Your task to perform on an android device: Before reading, I want to open The Pillars of the Earth by Ken Follett book, so open this book in the Google Play Books app.
Image 0: 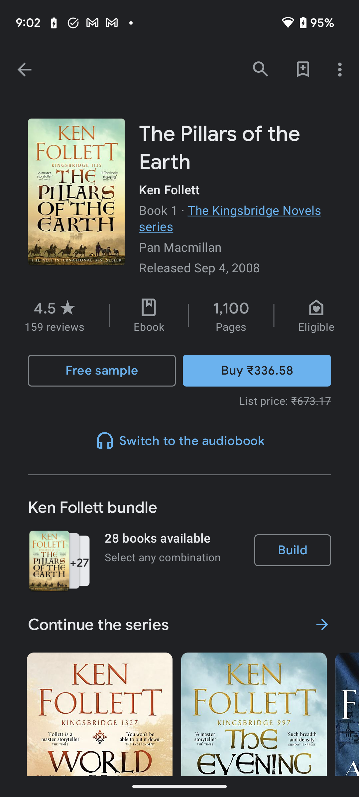
Click on the Free sample button to open this book.
Step 0: click (102, 371)
Image 1: 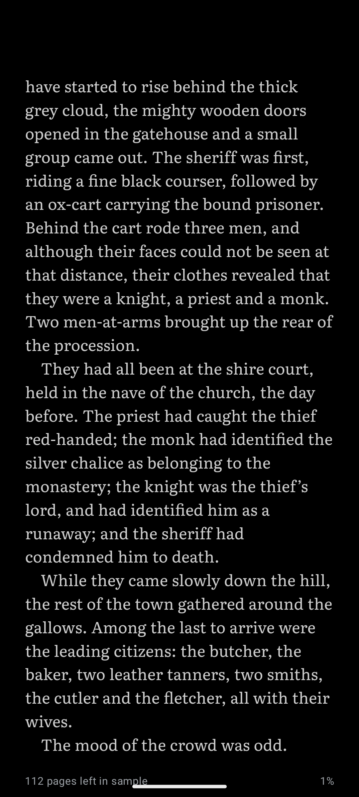
Click on the Free sample button to open this book.
Step 1: wait